Your task to perform on an android device: In the PUMA app, look for the Shoes filter for shoe size 8.
Image 0: 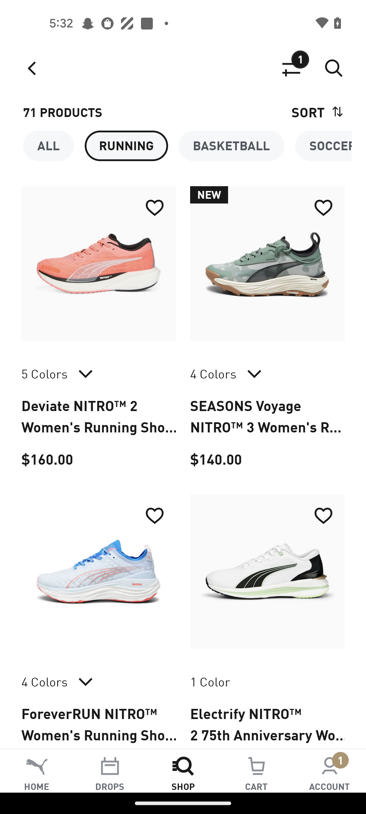
Click on the filter icon at the top right corner of the screen 
Step 0: click (291, 68)
Image 2: 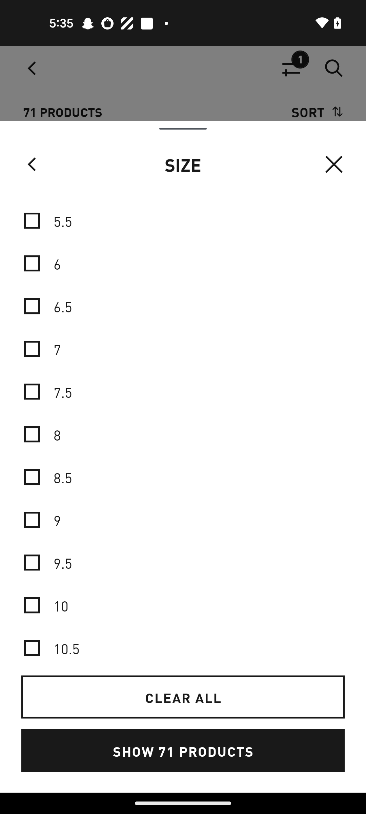
Select the size 8 
Step 2: click (183, 419)
Image 3: 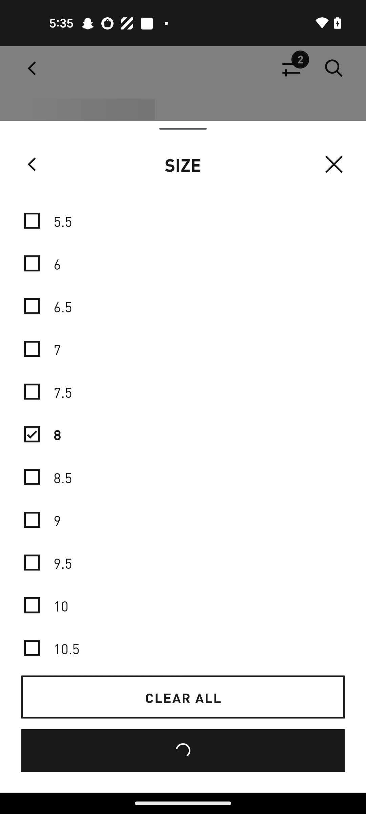
Select the size 8 
Step 3: wait
Image 4: 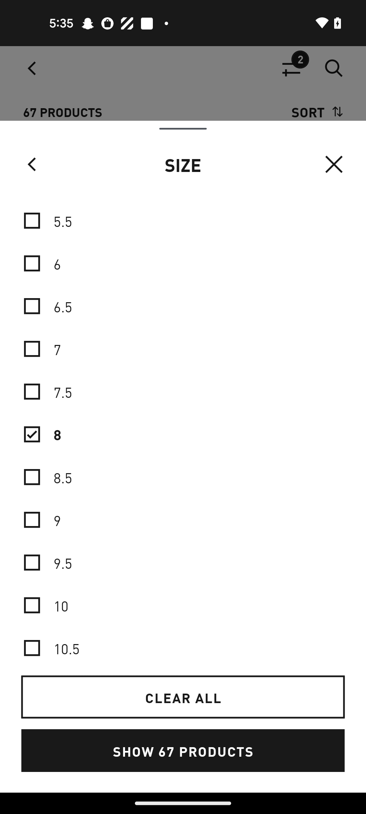
Click on the Show button at the bottom of the screen 
Step 4: click (183, 751)